Your task to perform on an android device: I want to read the reviews of U.S. POLO ASSN. brand sports shoes and what other customers say about the Shoes
Image 0: 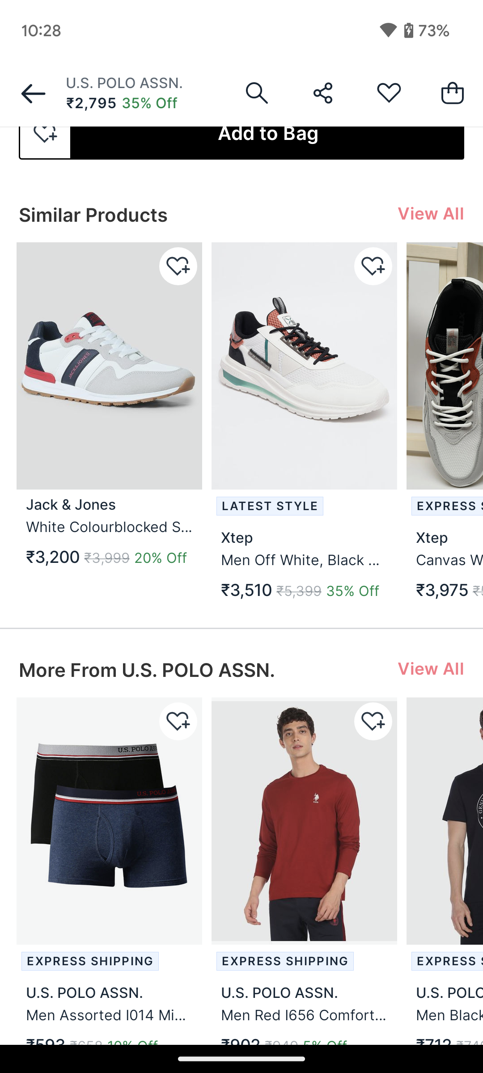
Scroll  down to view the ratings option 
Step 0: scroll up